Your task to perform on an android device: I want to adjust the brightness while reading the Yerma book in the ReadEra book. Slightly increase the brightness.
Image 0: 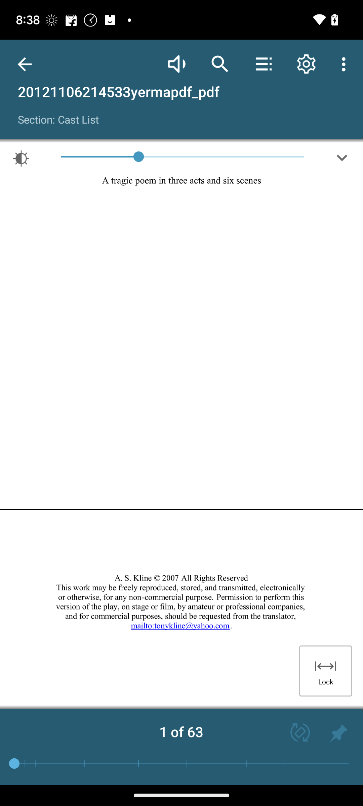
Swipe the brightness bar to the right. 
Step 0: scroll left